Your task to perform on an android device: Open Google Maps app, Change the route from GlobalLogic Technologies Limited to Pacific Mall Tagore Garden
Image 0: 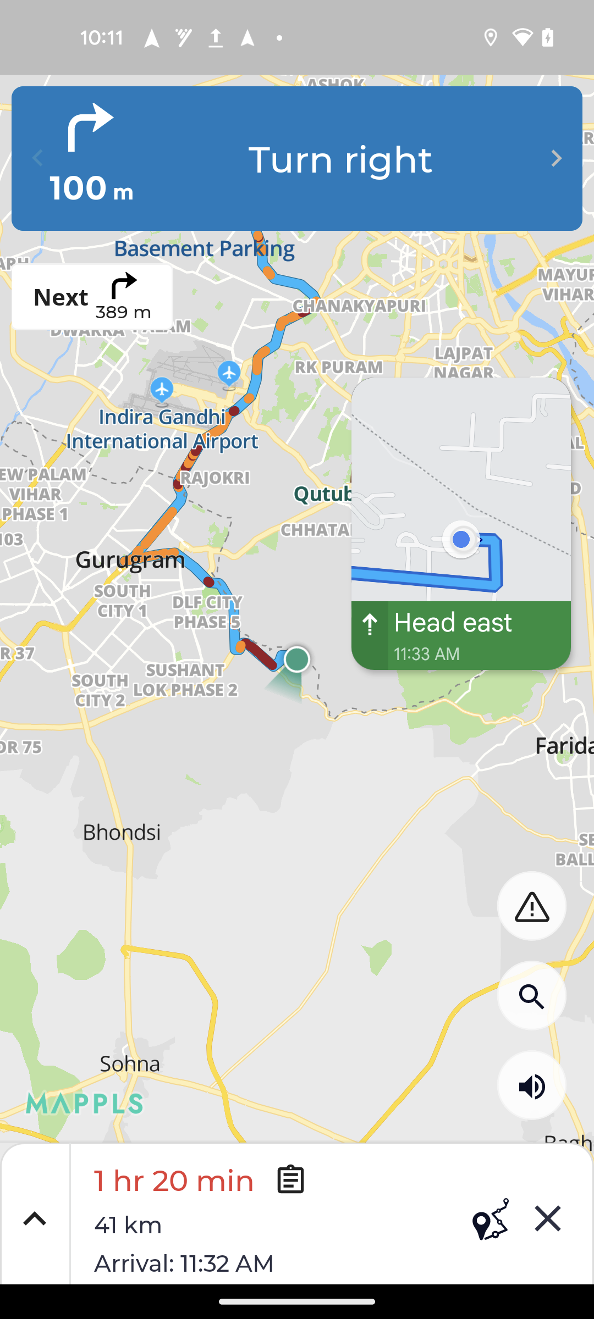
Open Google Maps app
Step 0: open app "Maps"
Image 1: 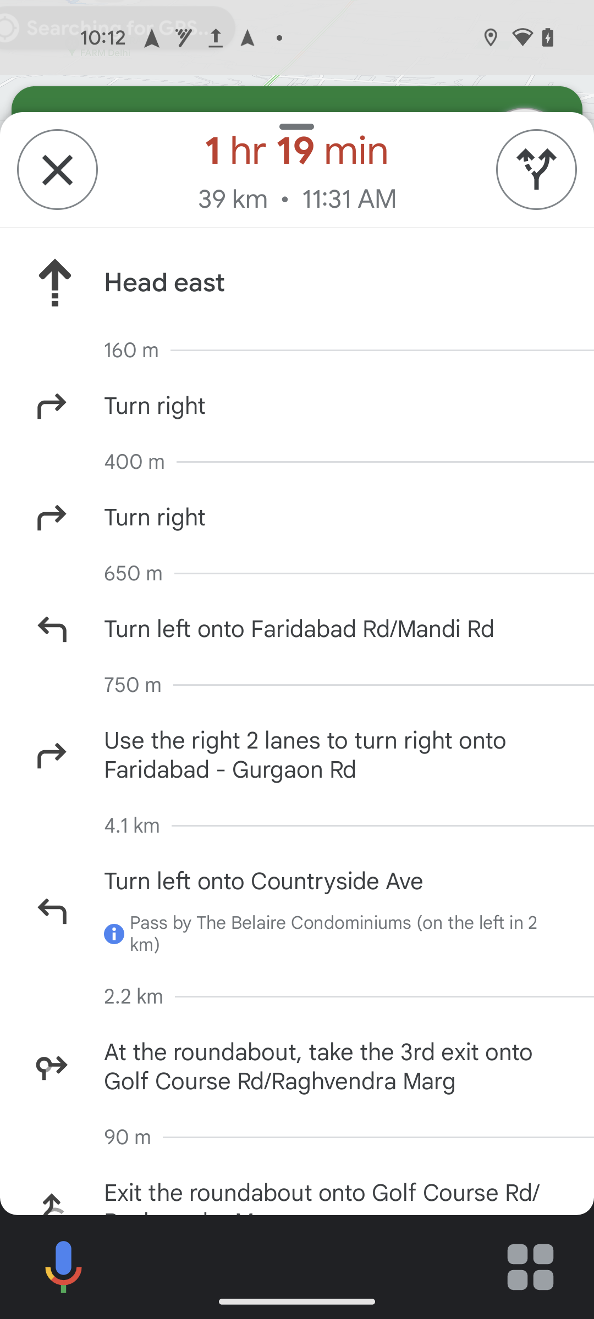
Click on the routes icon at the top  right corner of the screen
Step 1: click (530, 149)